Your task to perform on an android device: Enroll for the course "CyberSecurity for Everyone" without a certificate on the Coursera app.
Image 1: 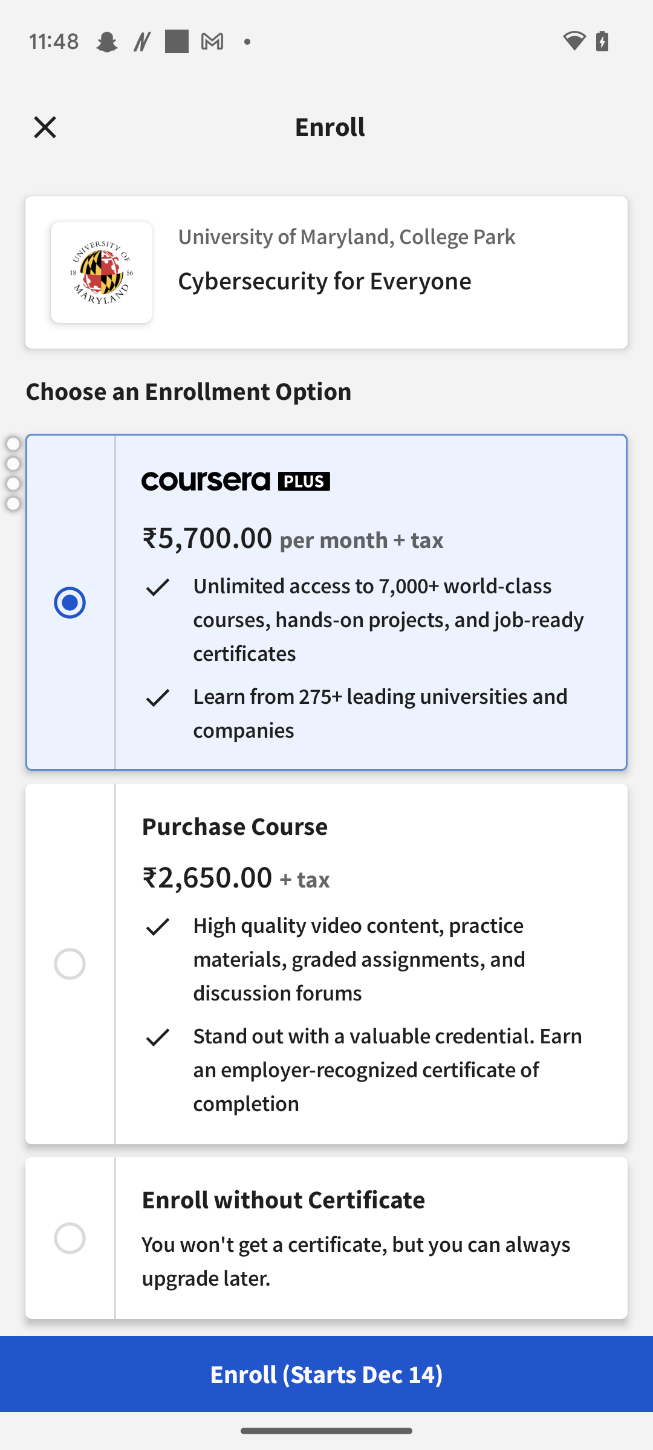
select the third option "Enroll without Certificate
Step 1: click (71, 1237)
Image 3: 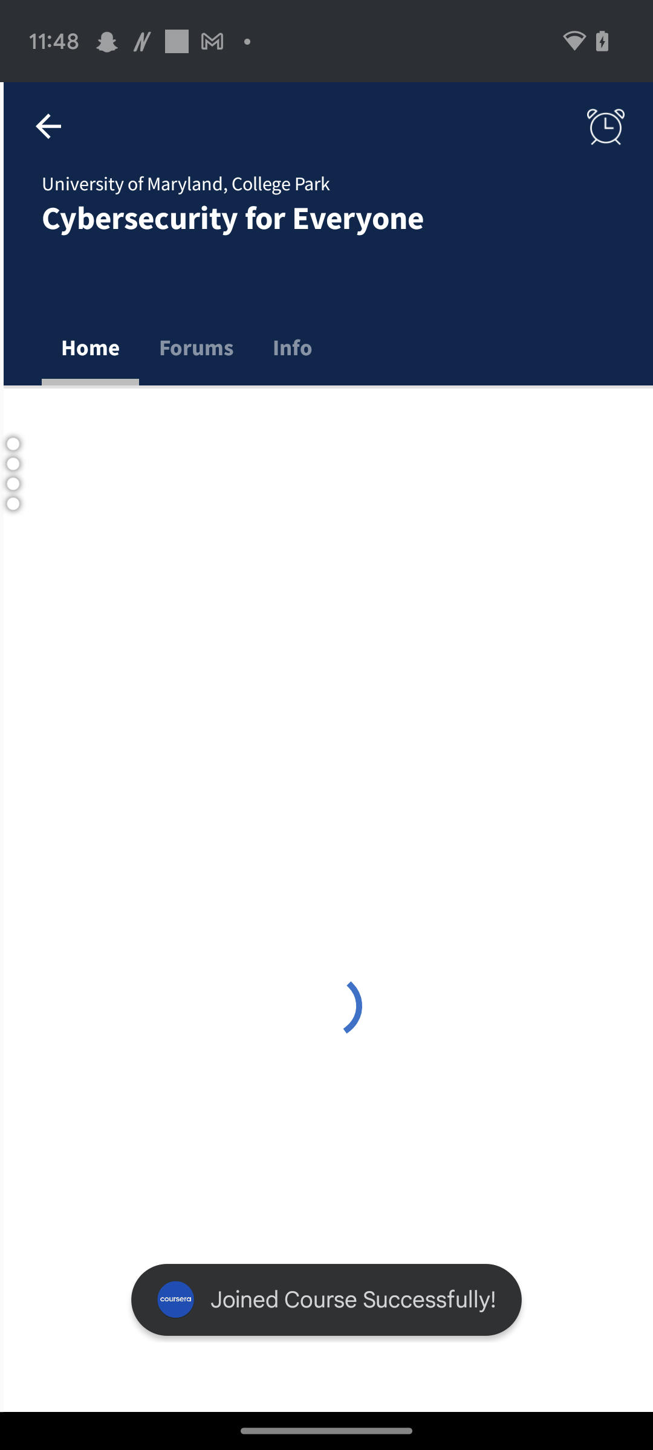
Click on the Enroll tab at the bottom.
Step 3: wait